Your task to perform on an android device: I have finished chapter one of "The Queen's Gambit" book pdf file, so add the comment "FINISHED" at the end of the first chapter on the Adobe Acrobat app.
Image 0: 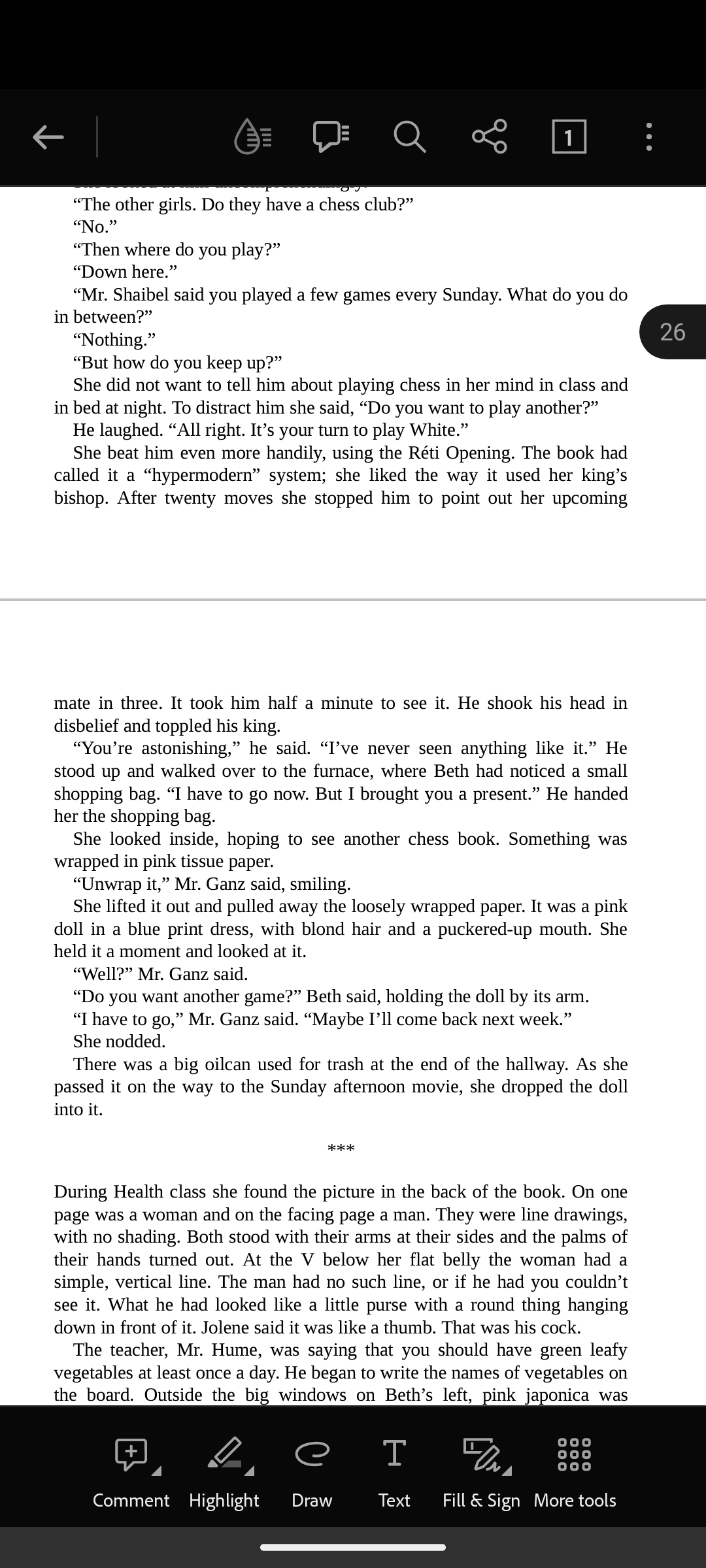
Scroll up
Step 0: scroll down
Image 1: 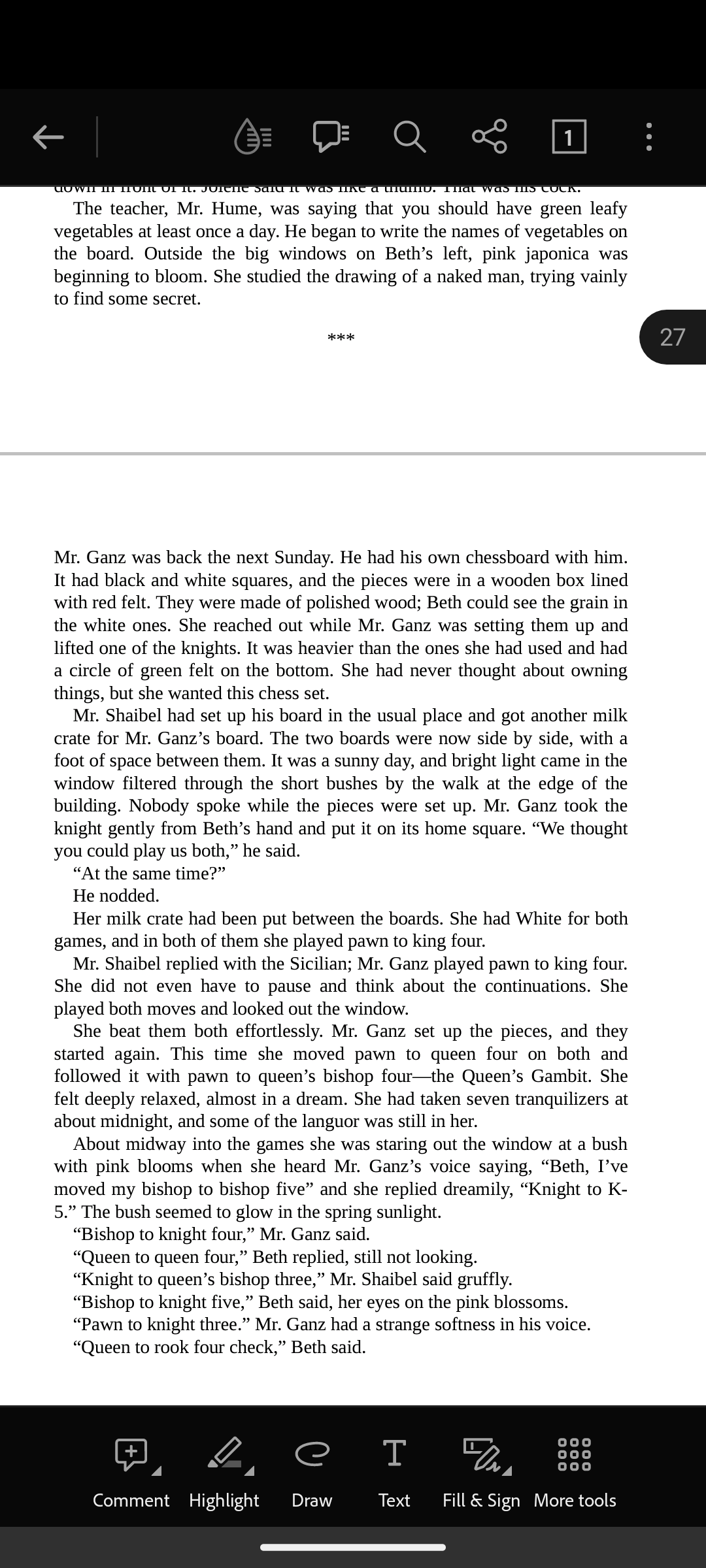
Scroll up
Step 1: scroll down
Image 3: 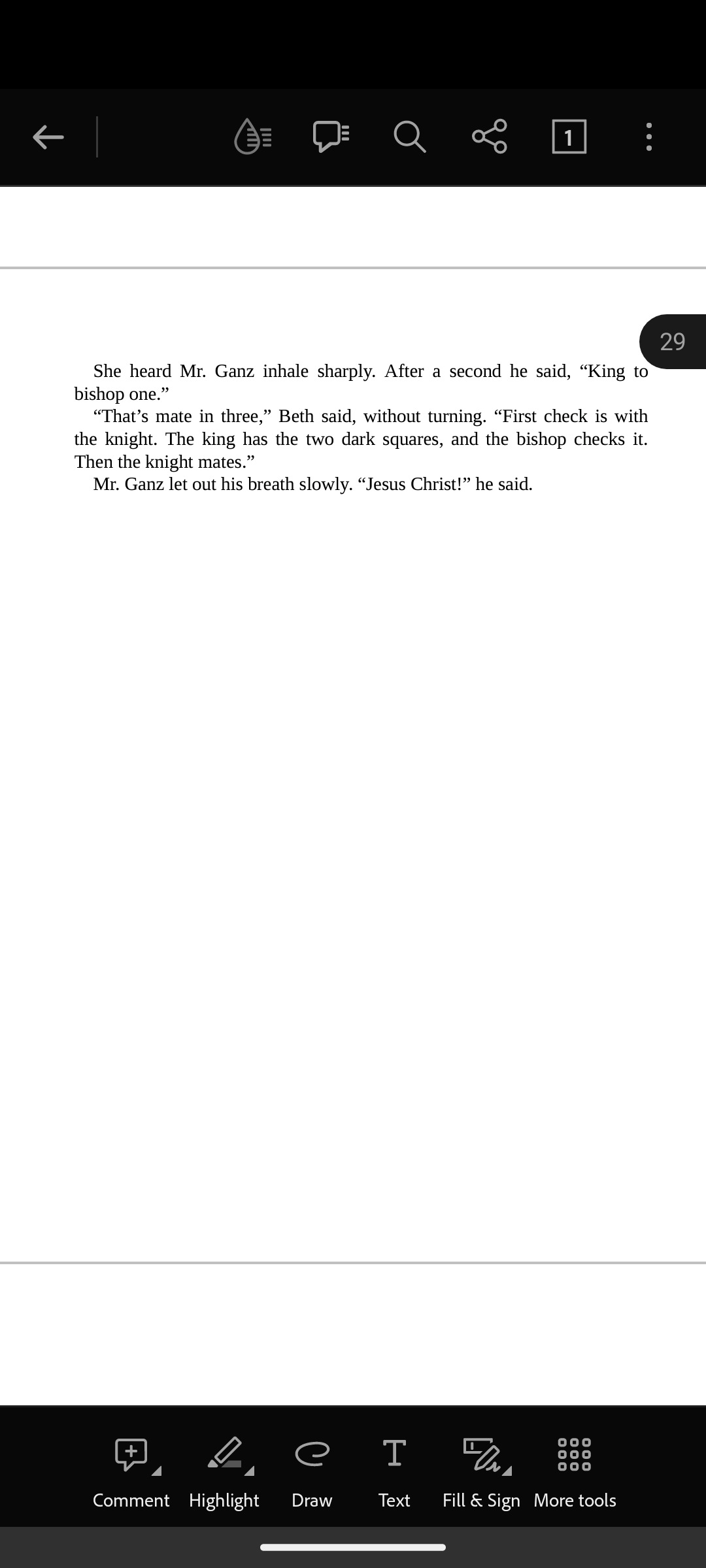
Click on the comment button at the bottom.
Step 3: click (131, 1467)
Image 4: 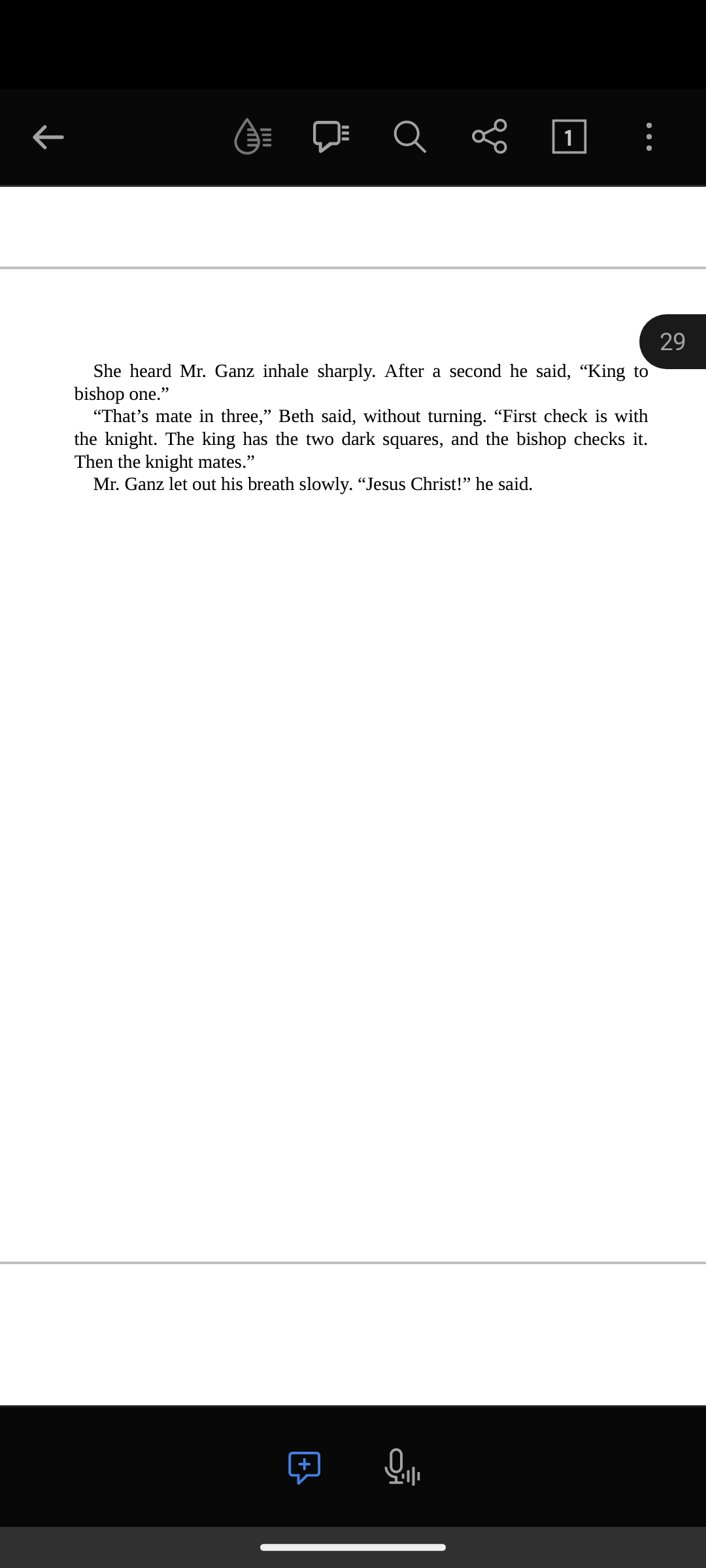
Click at the end of the last page of the first chapter.
Step 4: click (313, 601)
Image 5: 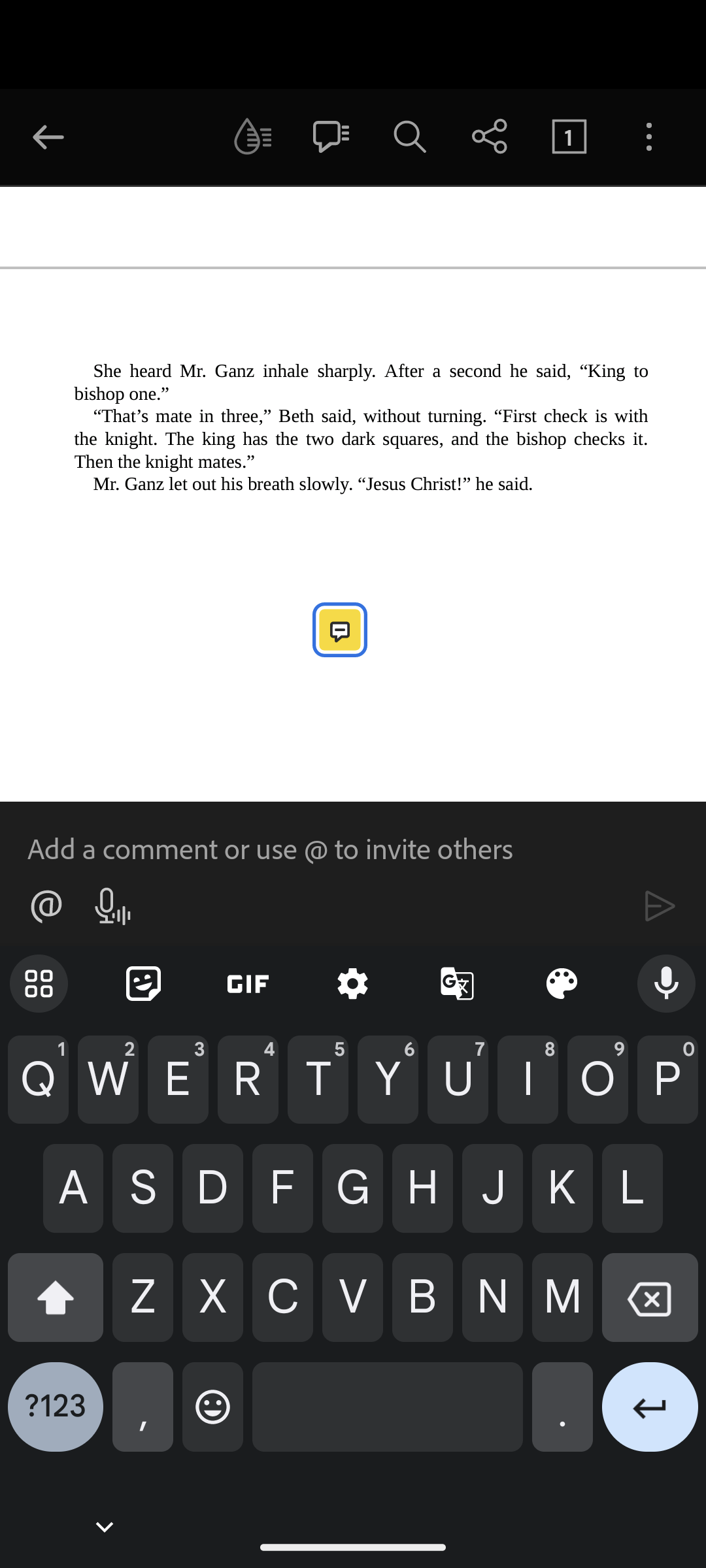
Type FINISHED in the Comment box.
Step 5: type "FINISHED"
Image 6: 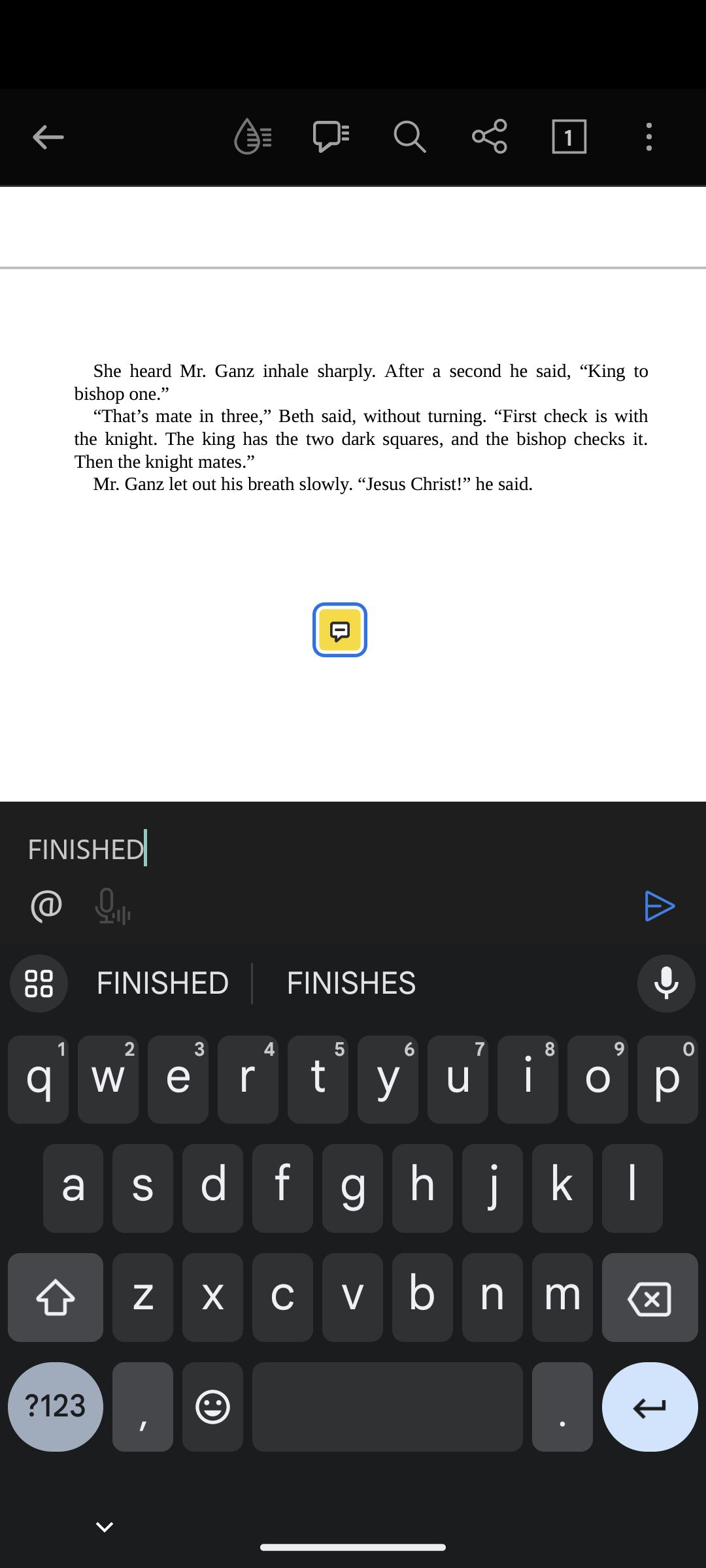
Click on the Send icon.
Step 6: click (659, 906)